Your task to perform on an android device: In the ShipAtlas app look for the sea route between singapore and sydney.
Image 0: 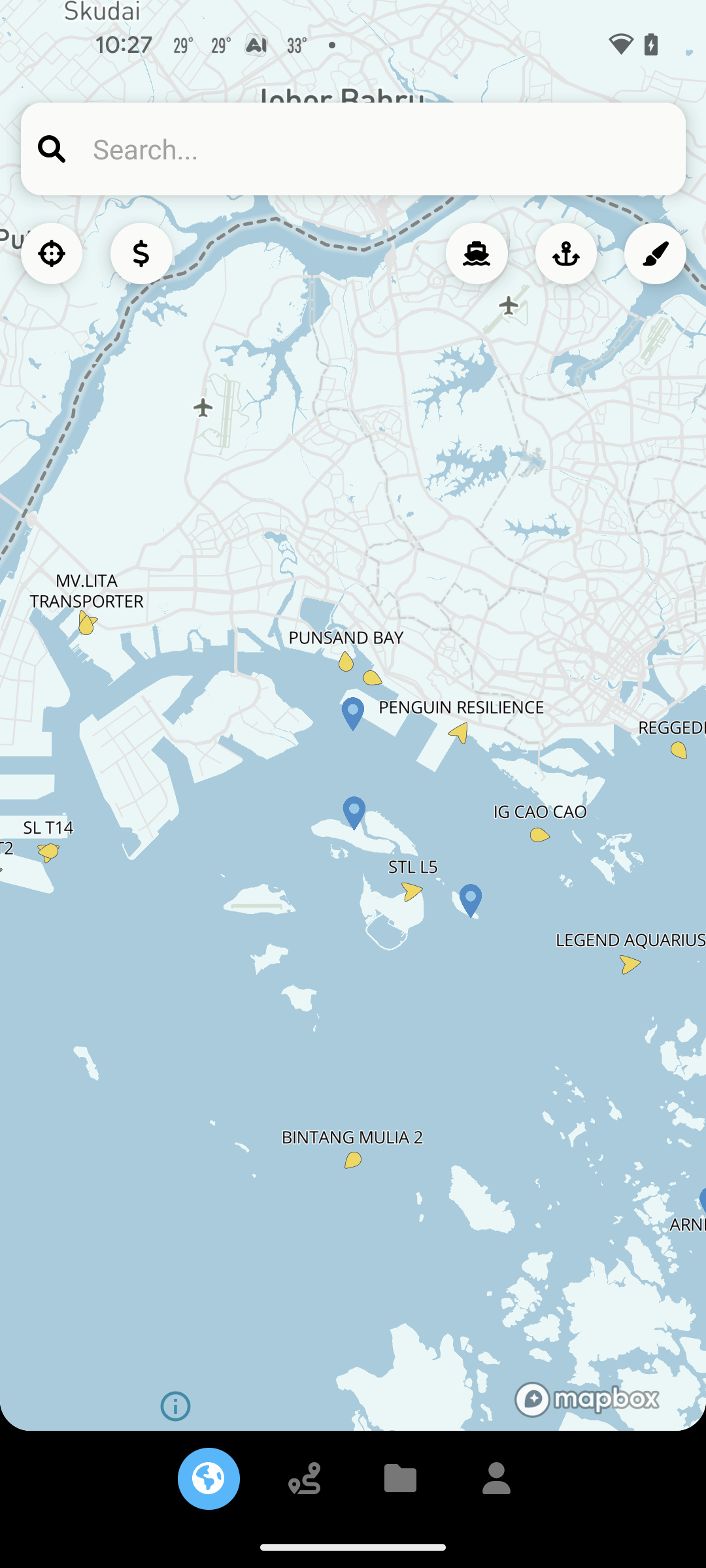
Click on the sea routes icon.
Step 0: click (309, 1482)
Image 1: 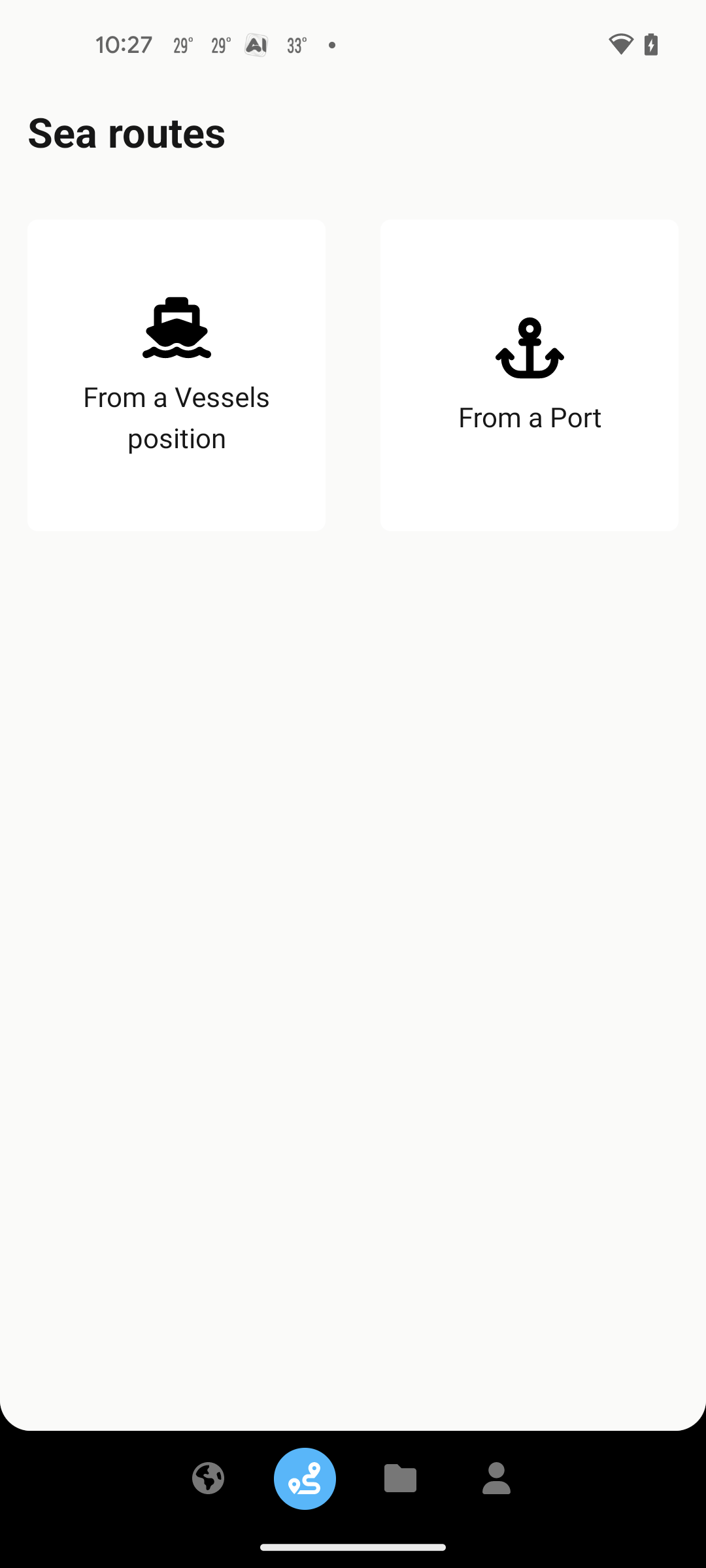
Click on the port button.
Step 1: click (531, 370)
Image 2: 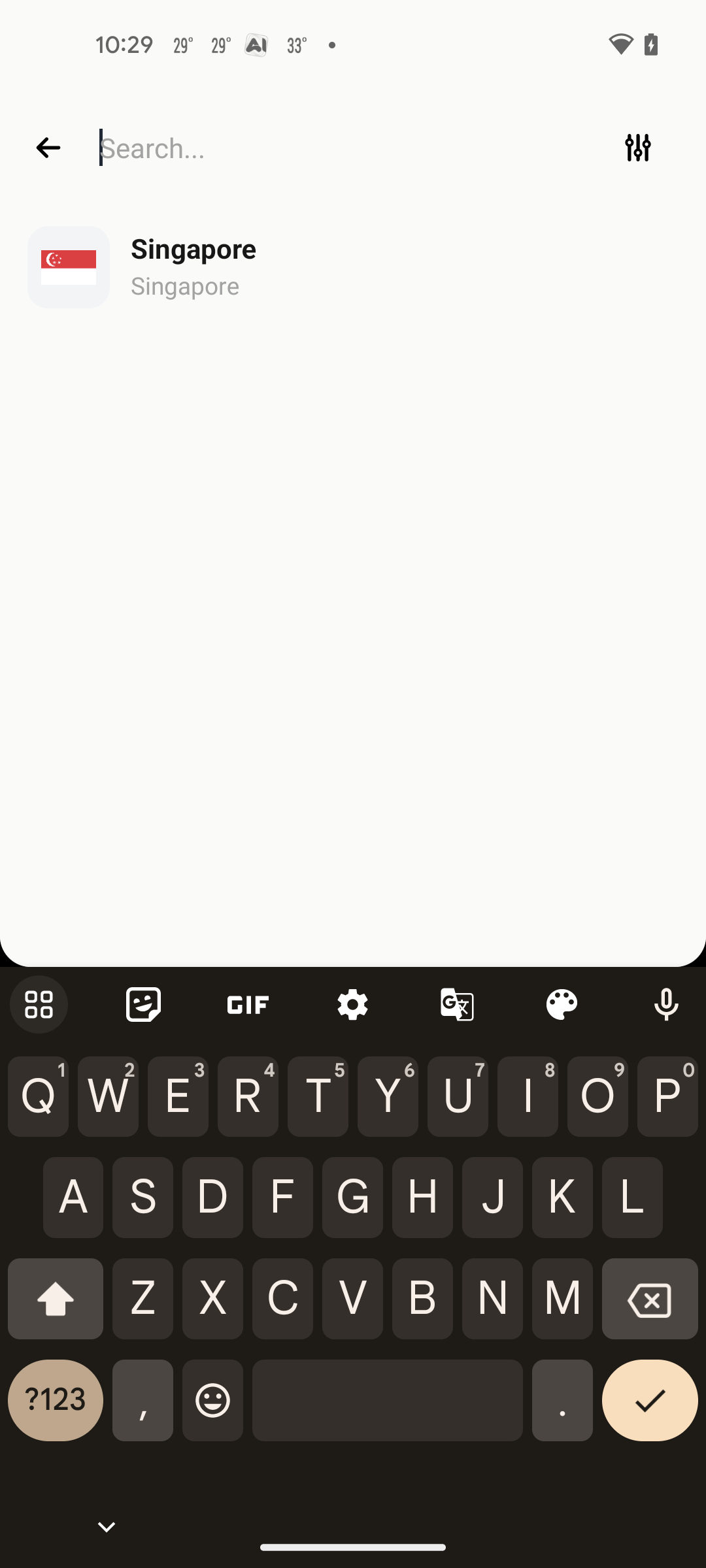
Click on the Singapore from the suggestions.
Step 2: click (193, 249)
Image 3: 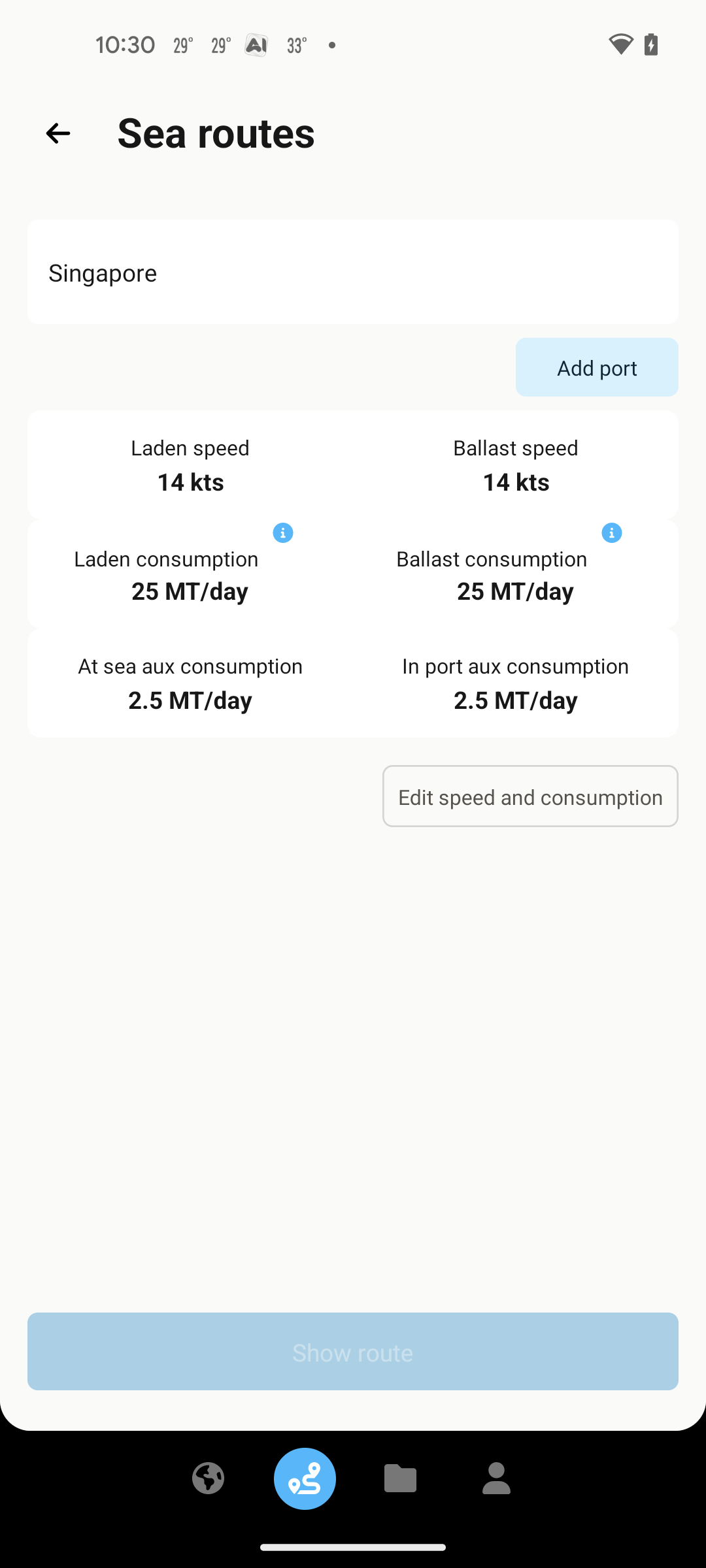
Click on the Add Port button.
Step 3: click (597, 367)
Image 4: 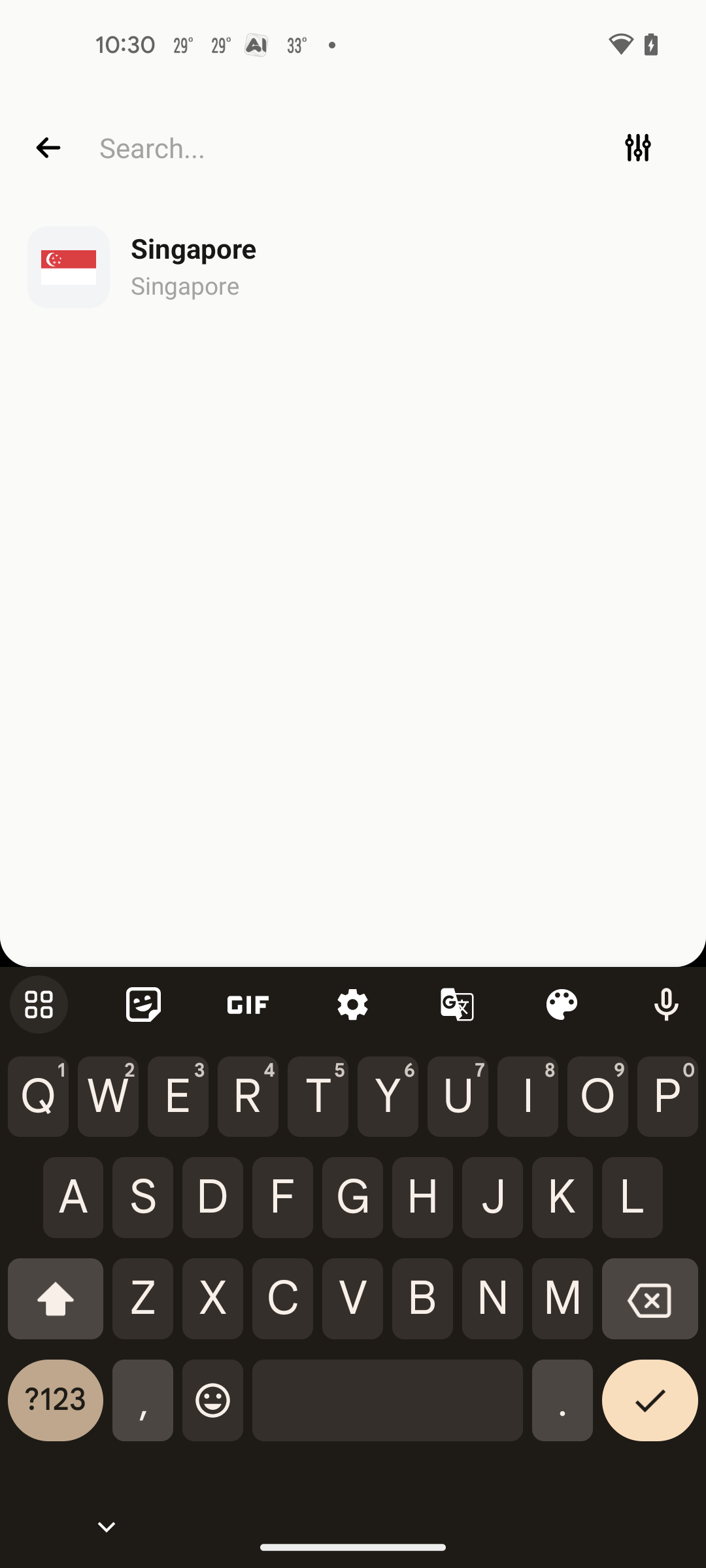
Type Sydney in the search bar.
Step 4: type "Sydney"
Image 5: 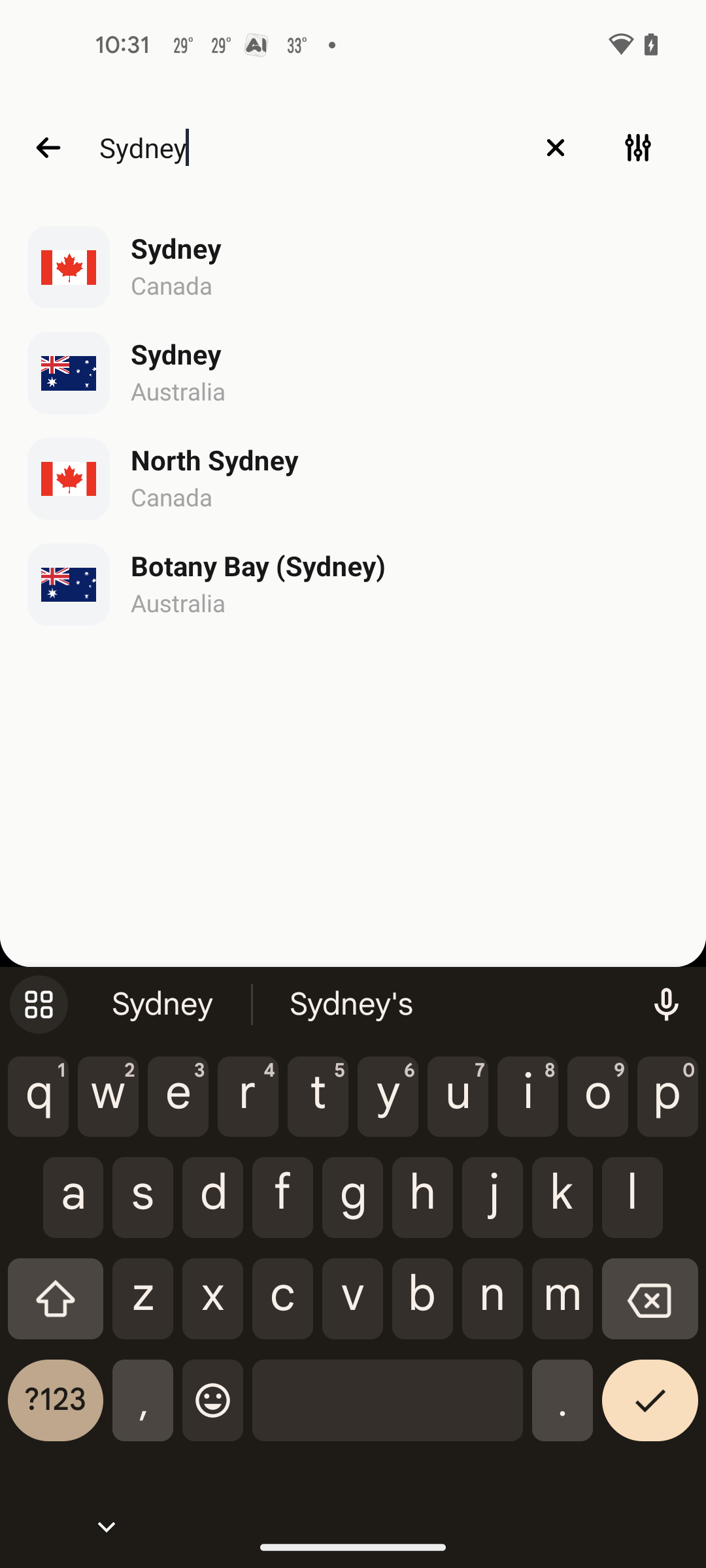
Click on the Sydney Australia from the suggestions.
Step 5: click (178, 390)
Image 6: 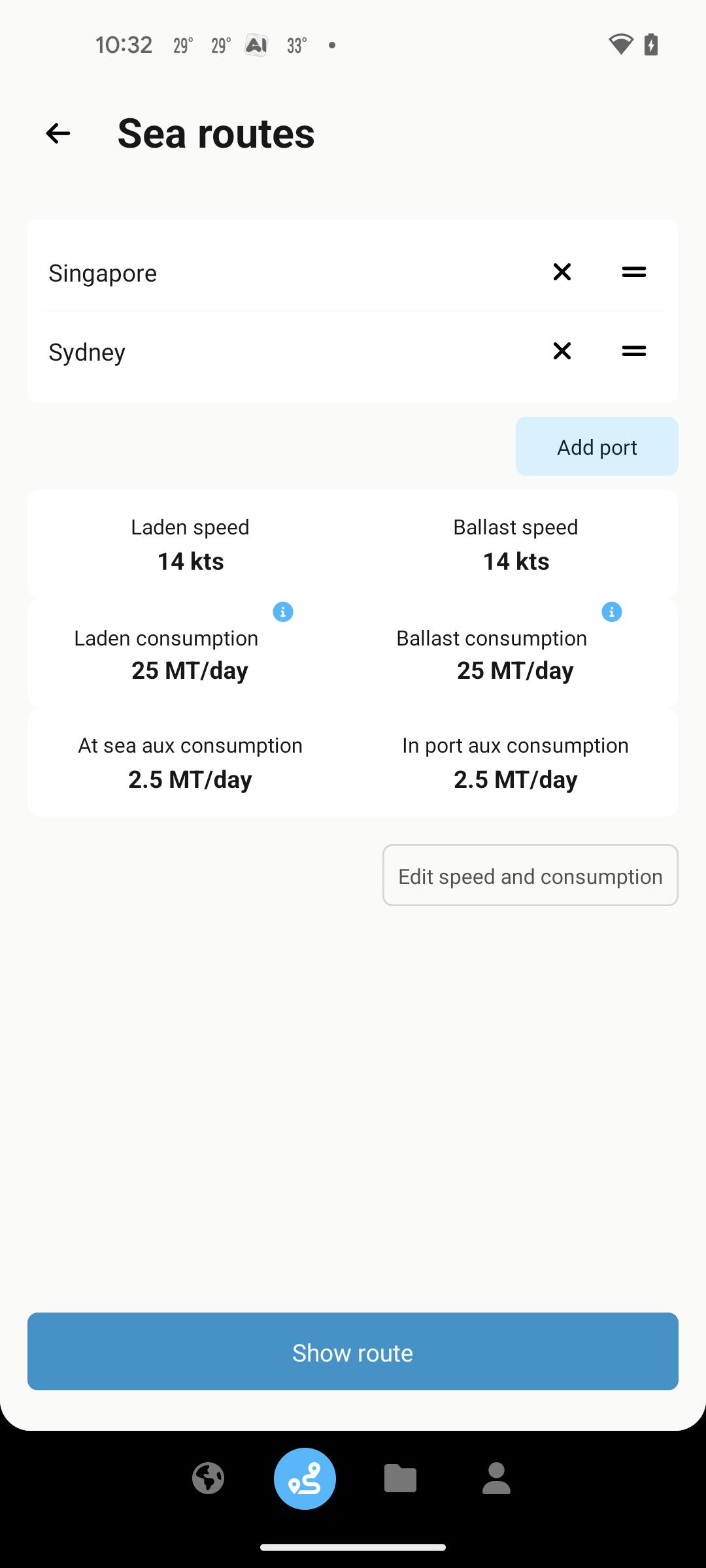
Click on the show route button.
Step 6: click (353, 1351)
Image 7: 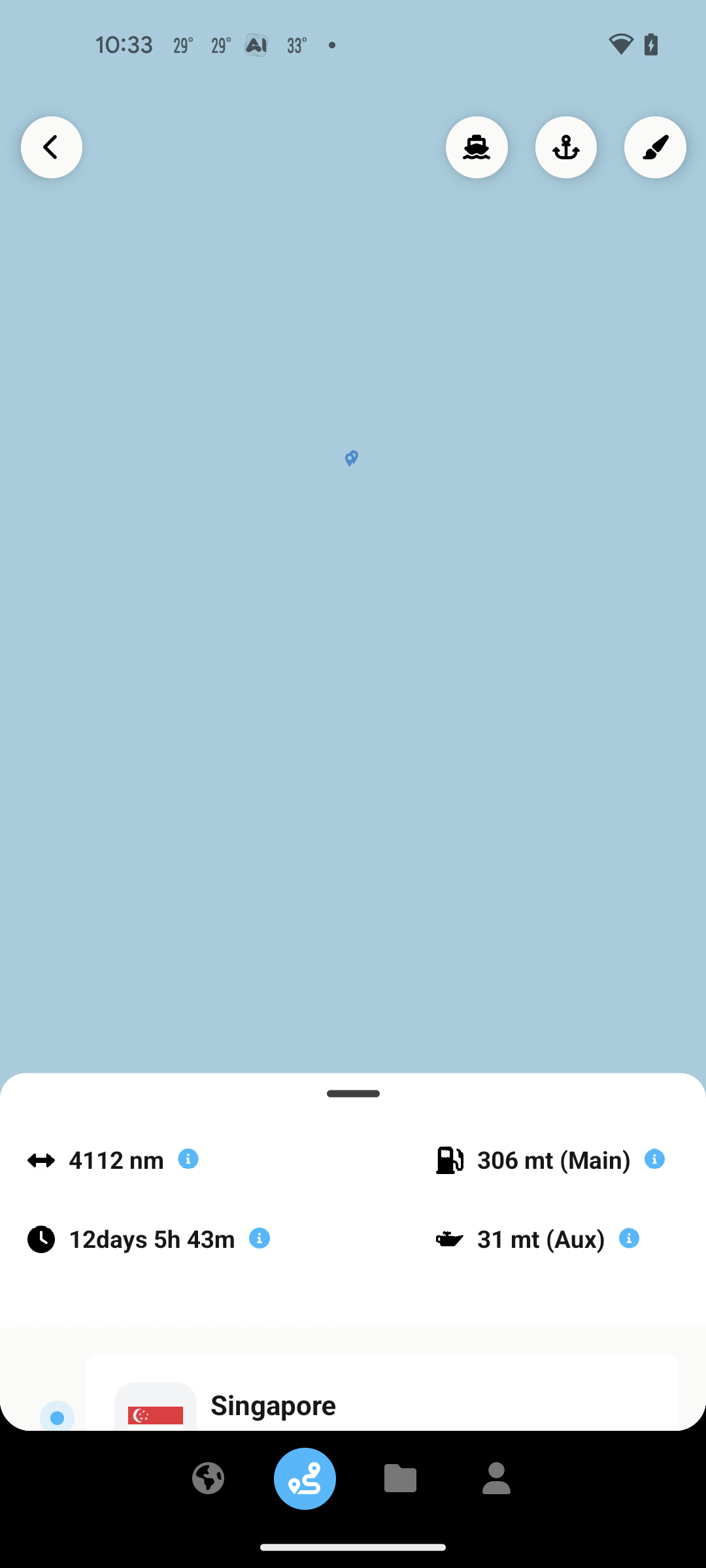
Click on the show route button.
Step 7: wait